Your task to perform on an android device: There is an interesting feature in the Chat app where we can search conversations by contacts, and I want to view messages by contact, so I want to view messages from Amelia Miller in the Chat app.
Image 1: 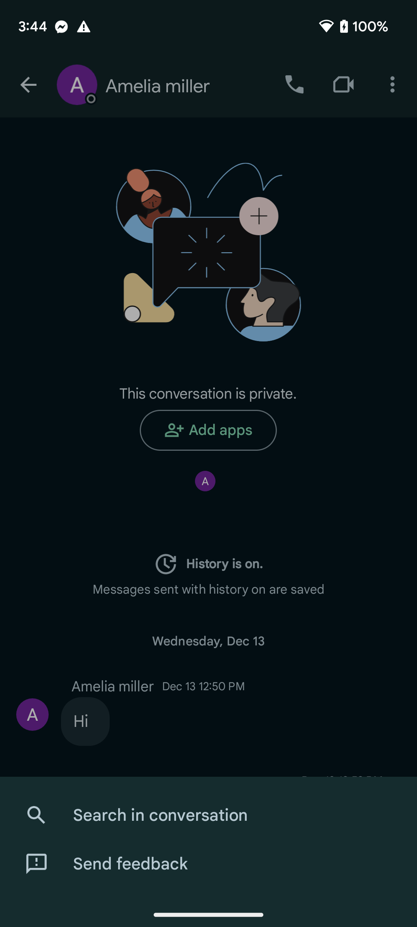
Click on the search in conversation option to search messages by contact.
Step 1: click (160, 815)
Image 2: 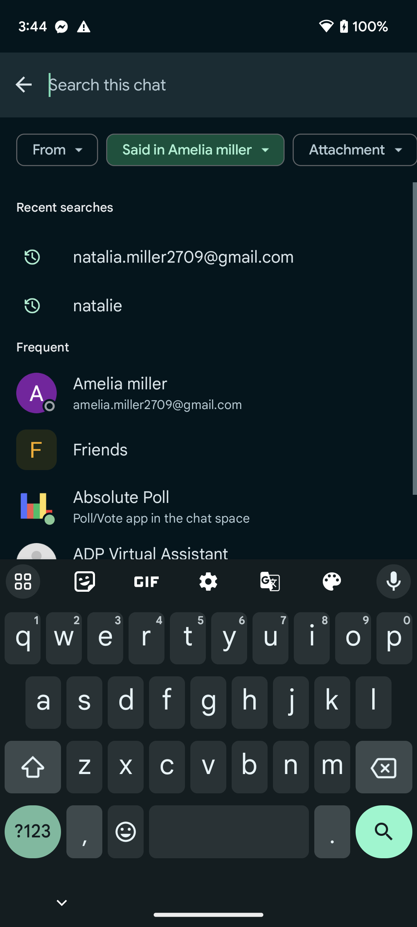
Click on the from tab to view the Amelia miller's contact.
Step 2: click (57, 150)
Image 3: 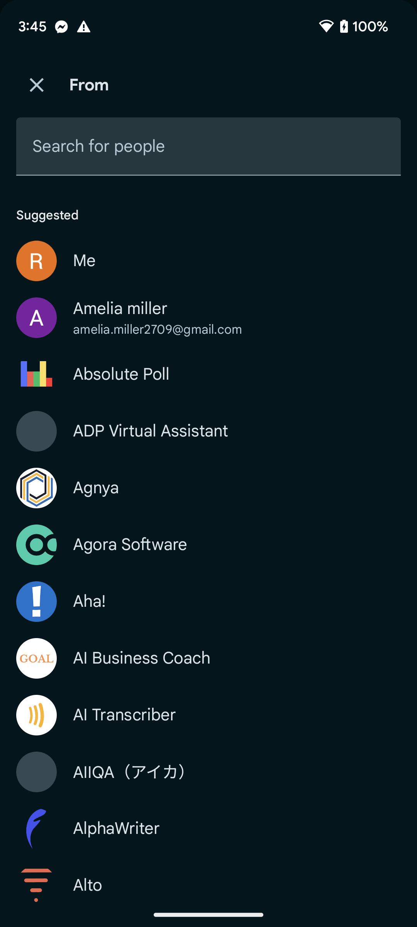
Click on the Amelia Miller to select the Amelia miller's contact.
Step 3: click (120, 308)